Your task to perform on an android device: There are some large files that occupy more space on the Files app, so I want to delete some files.
Image 0: 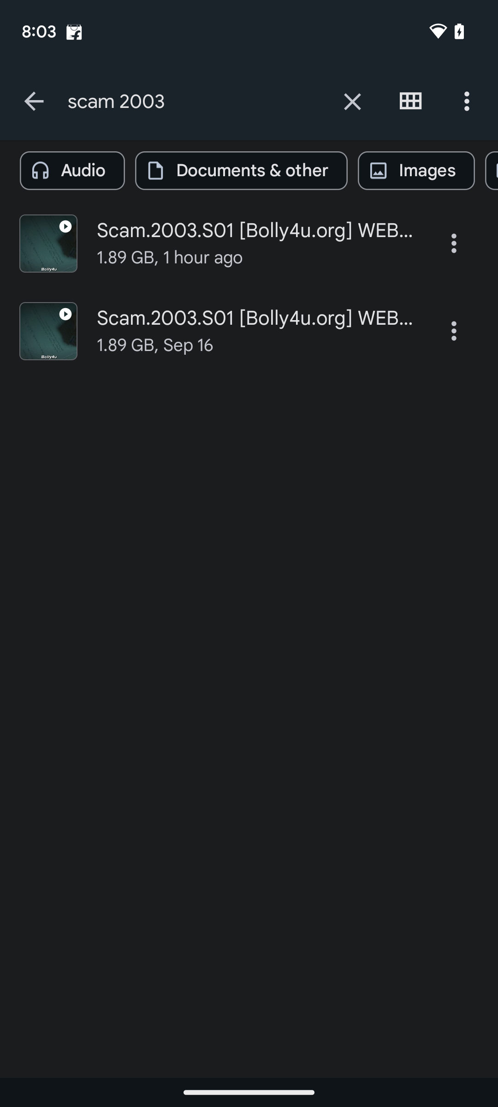
Tap on the three dots present on the screen.
Step 0: click (454, 243)
Image 1: 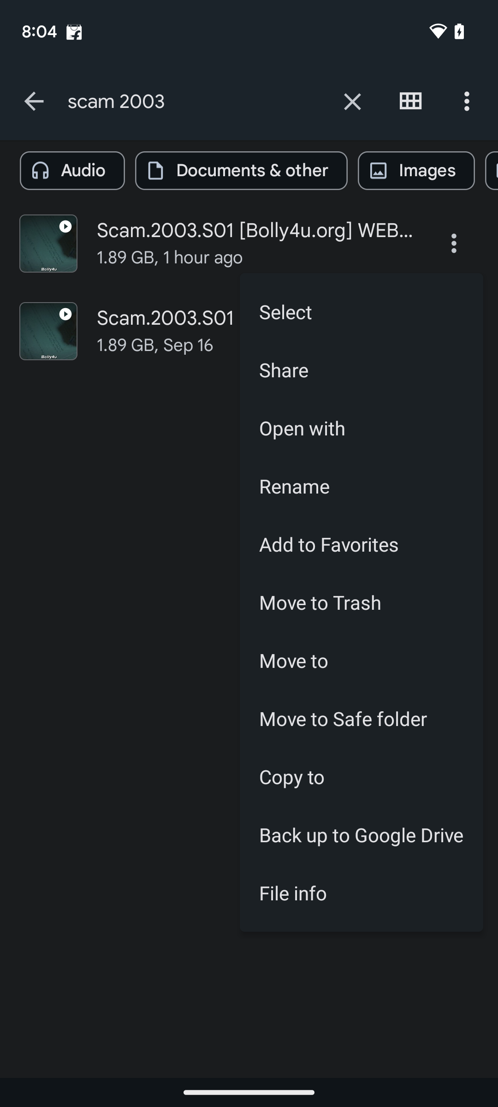
Tap on Move to Trash.
Step 1: click (361, 602)
Image 2: 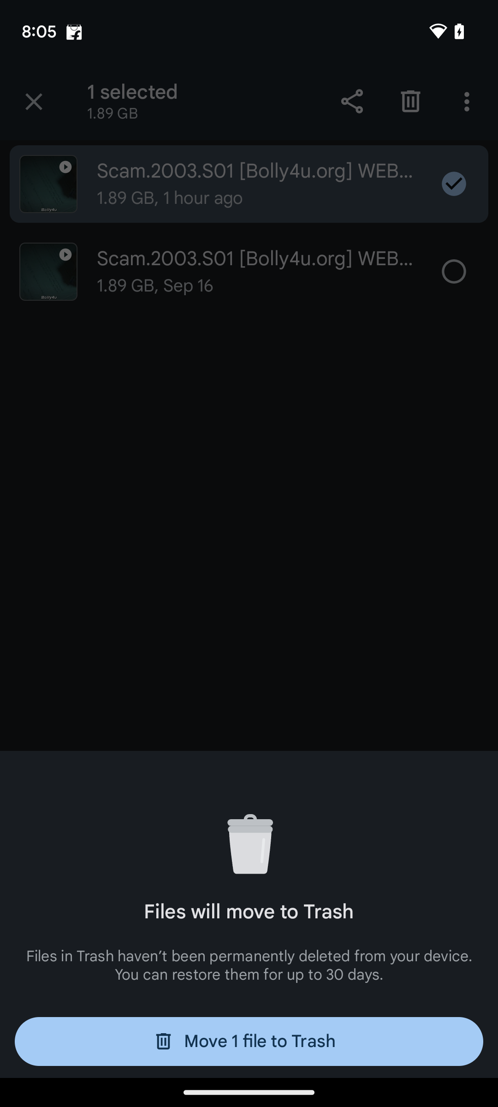
Tap the delete icon present on the screen.
Step 2: click (249, 1041)